Your task to perform on an android device: I want to find a Hotel in Edinburgh on the Ixigo app for a week to stay after my work presentation on 5th of January as it is one of my favorite travel destinations.
Image 0: 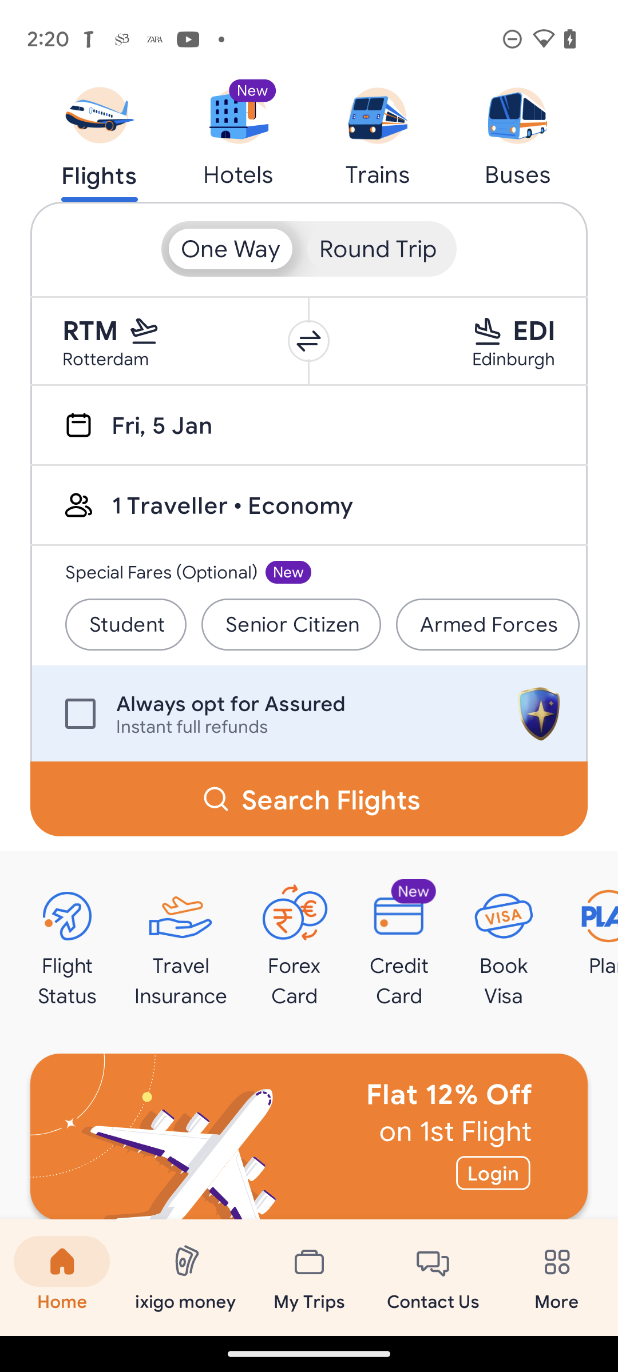
Click on the Hotels option.
Step 0: click (238, 115)
Image 1: 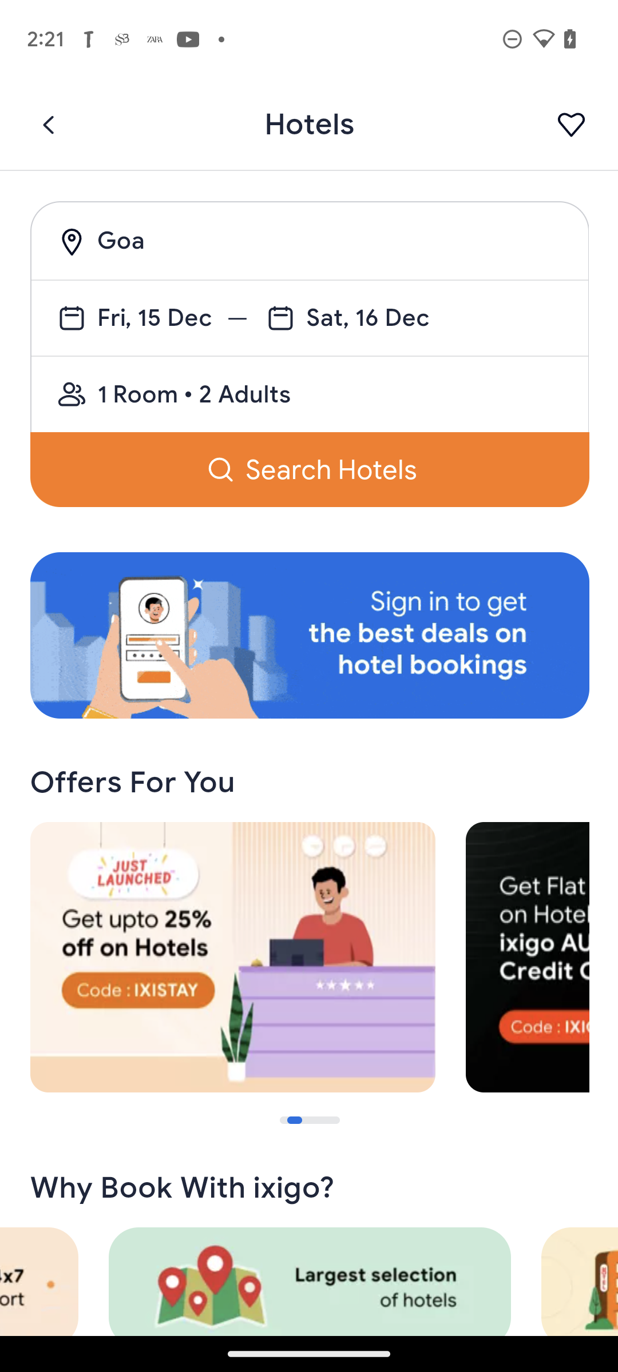
Click on the location pin icon.
Step 1: click (310, 707)
Image 2: 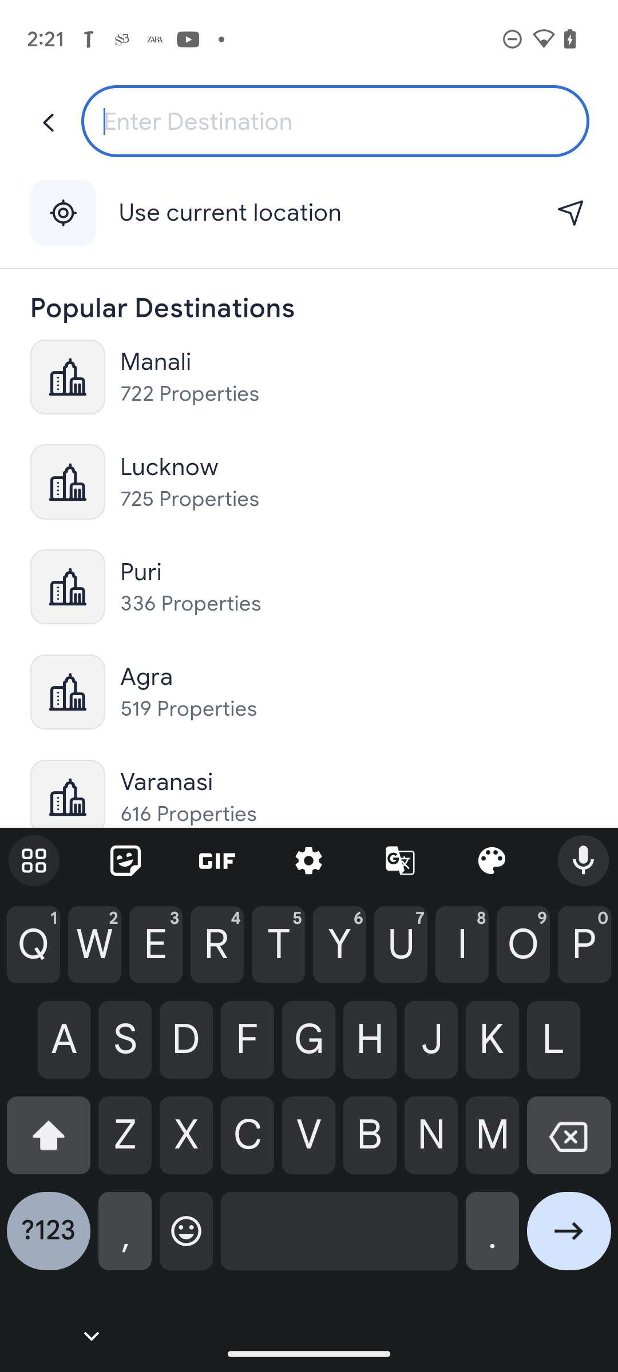
Enter Edinburgh in the textbox.
Step 2: type "Edinburgh"
Image 3: 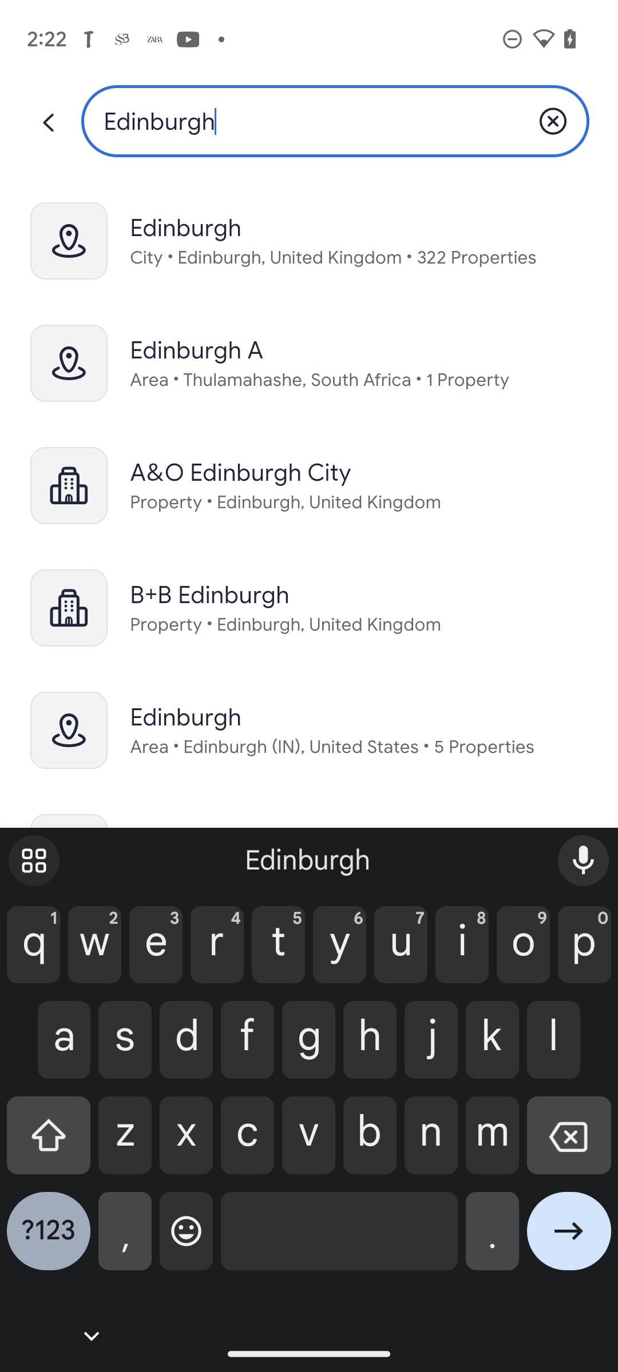
Click on the first suggestion.
Step 3: click (332, 228)
Image 4: 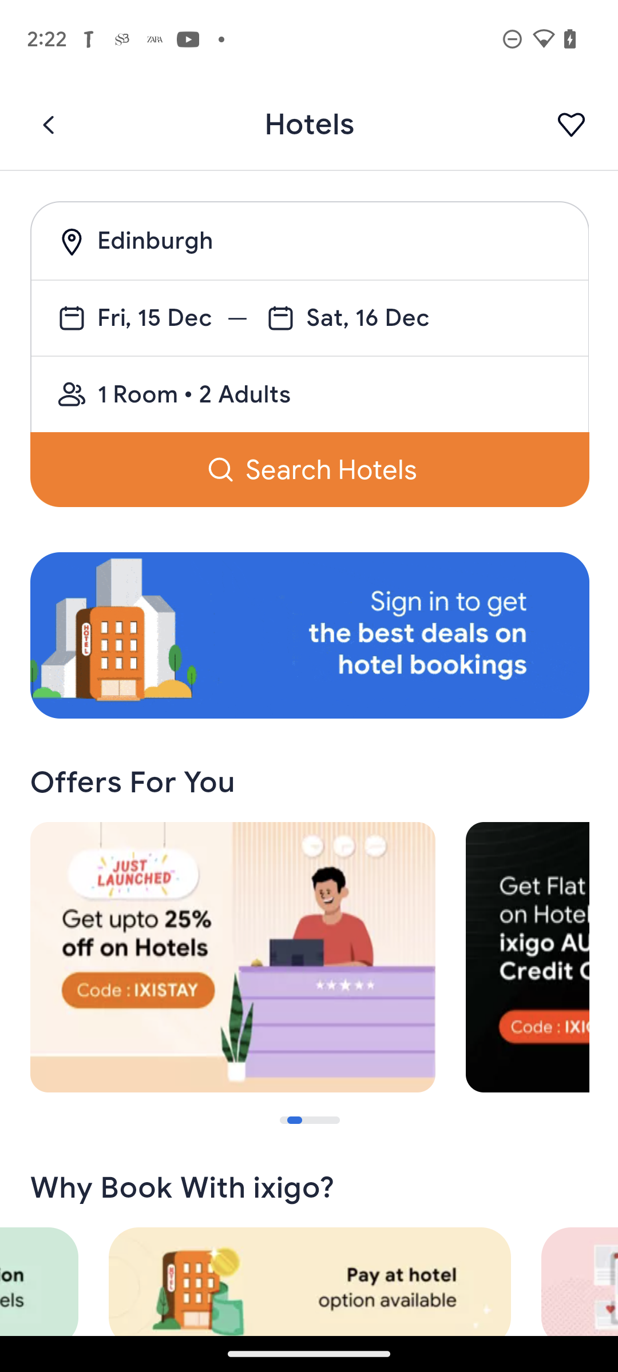
Click on the date selection option.
Step 4: click (154, 317)
Image 5: 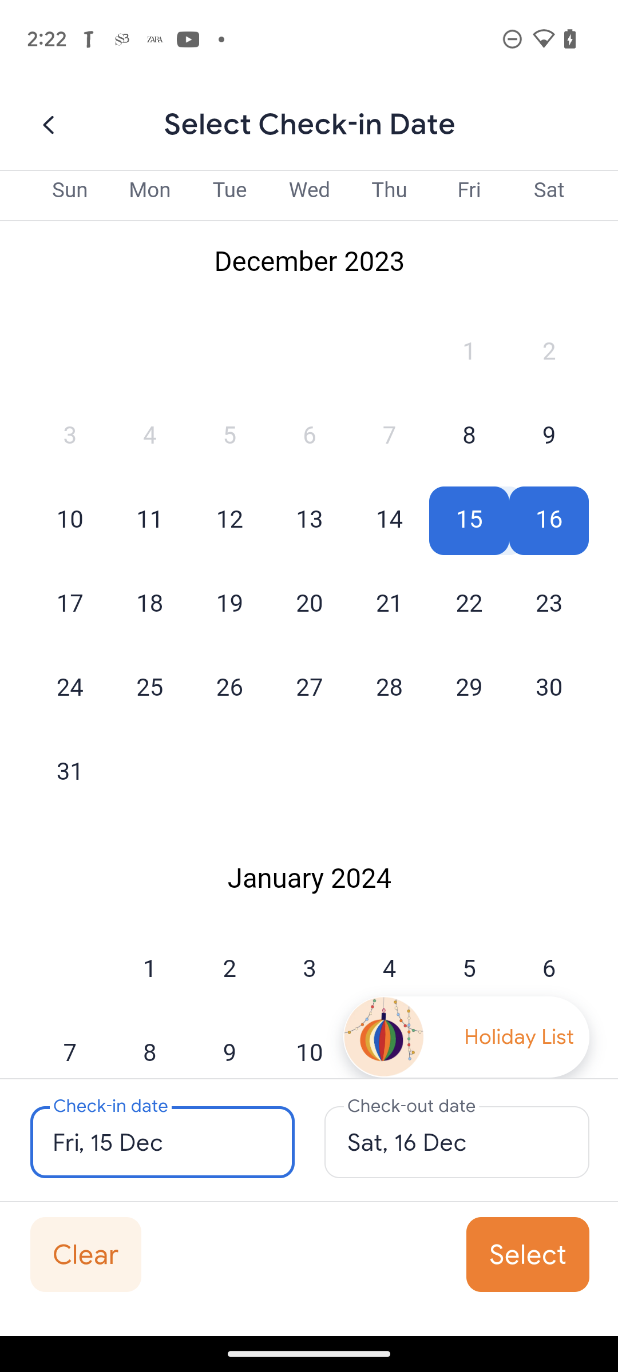
Click on 5th of January as check-in date.
Step 5: click (469, 970)
Image 6: 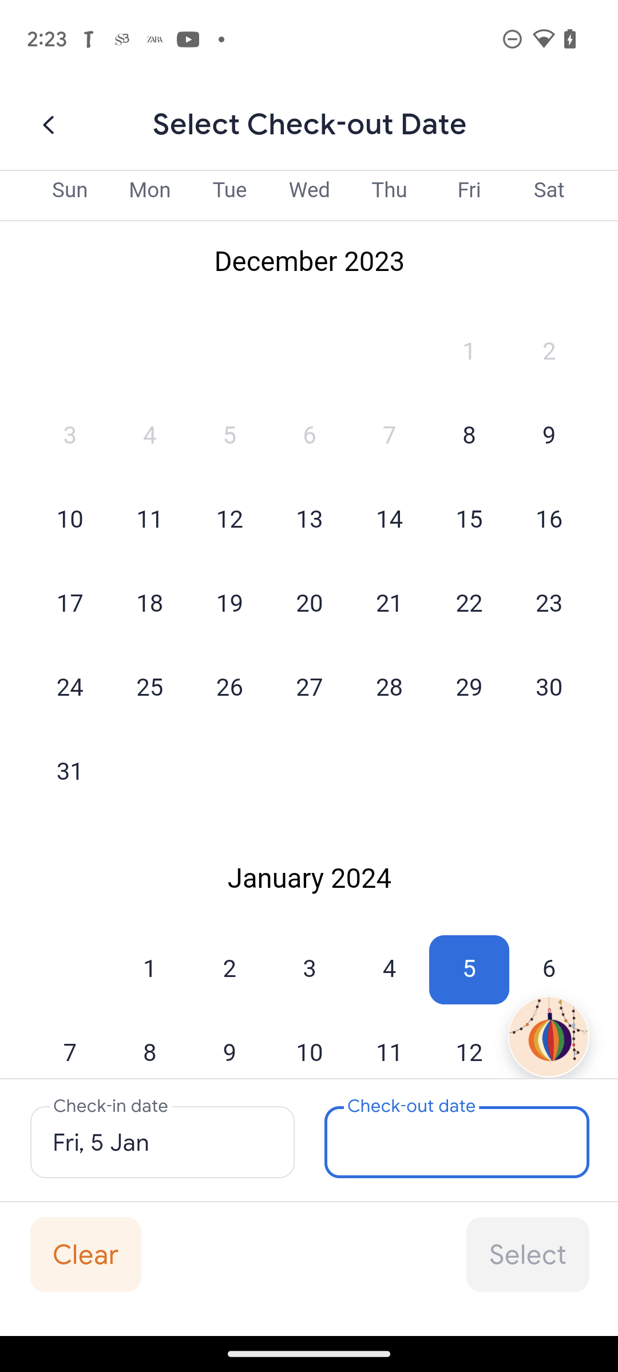
Click on 12th of January as check-out date.
Step 6: click (469, 1053)
Image 7: 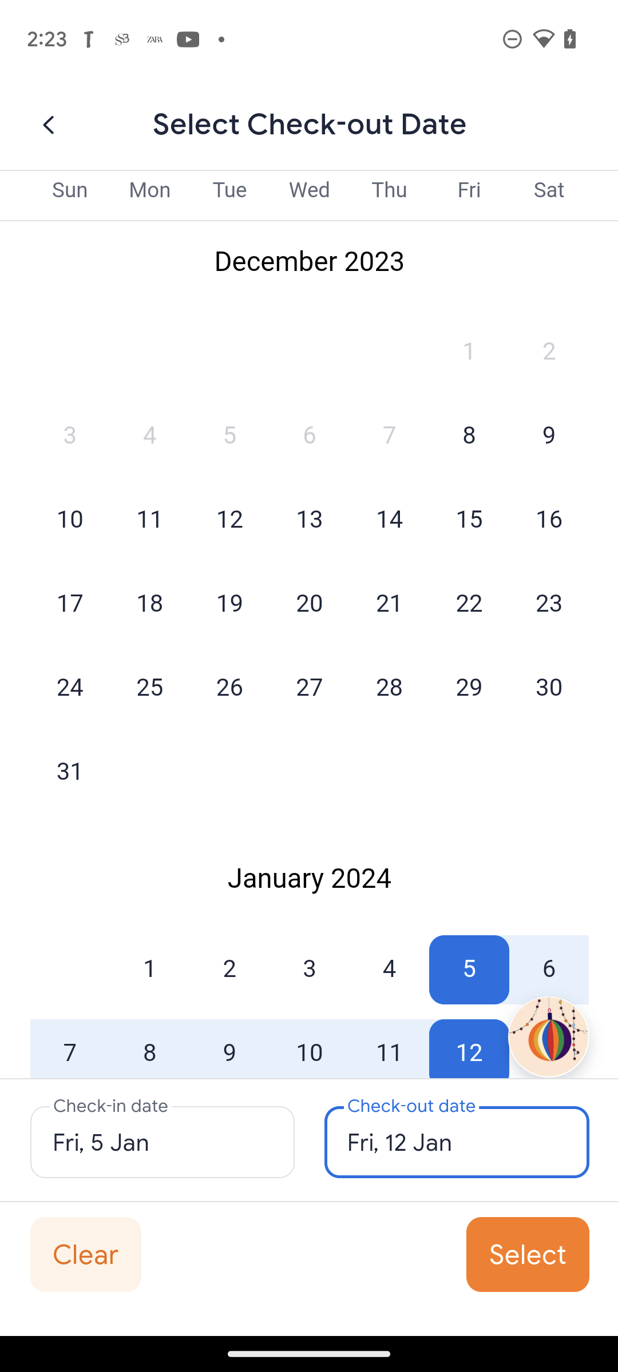
Click on the select button.
Step 7: click (548, 1221)
Image 8: 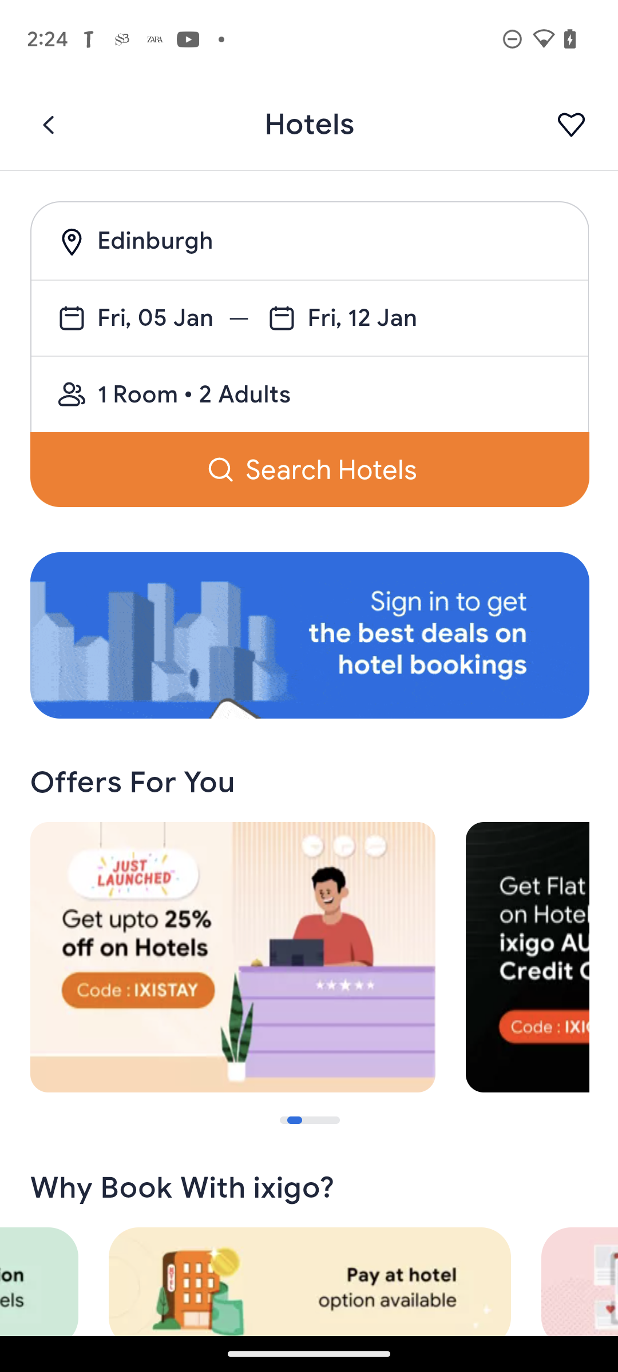
Click on the persons icon.
Step 8: click (193, 394)
Image 9: 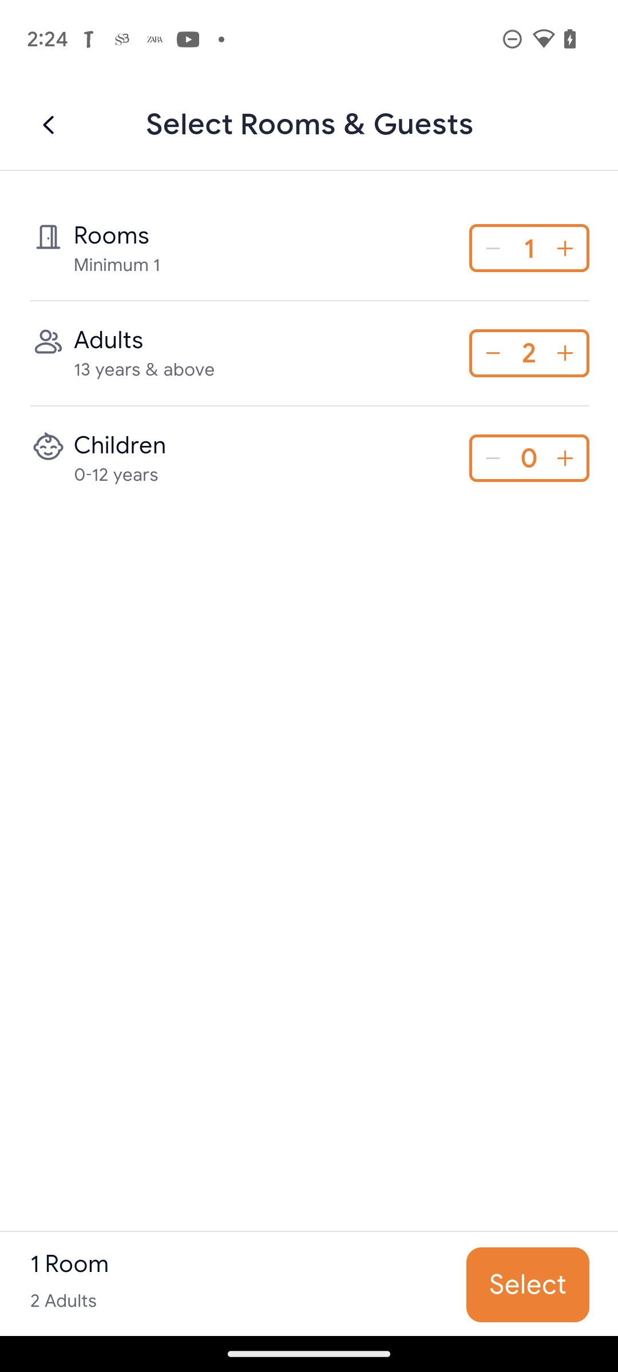
Click on the minus sign in front of Adults option.
Step 9: click (310, 707)
Image 10: 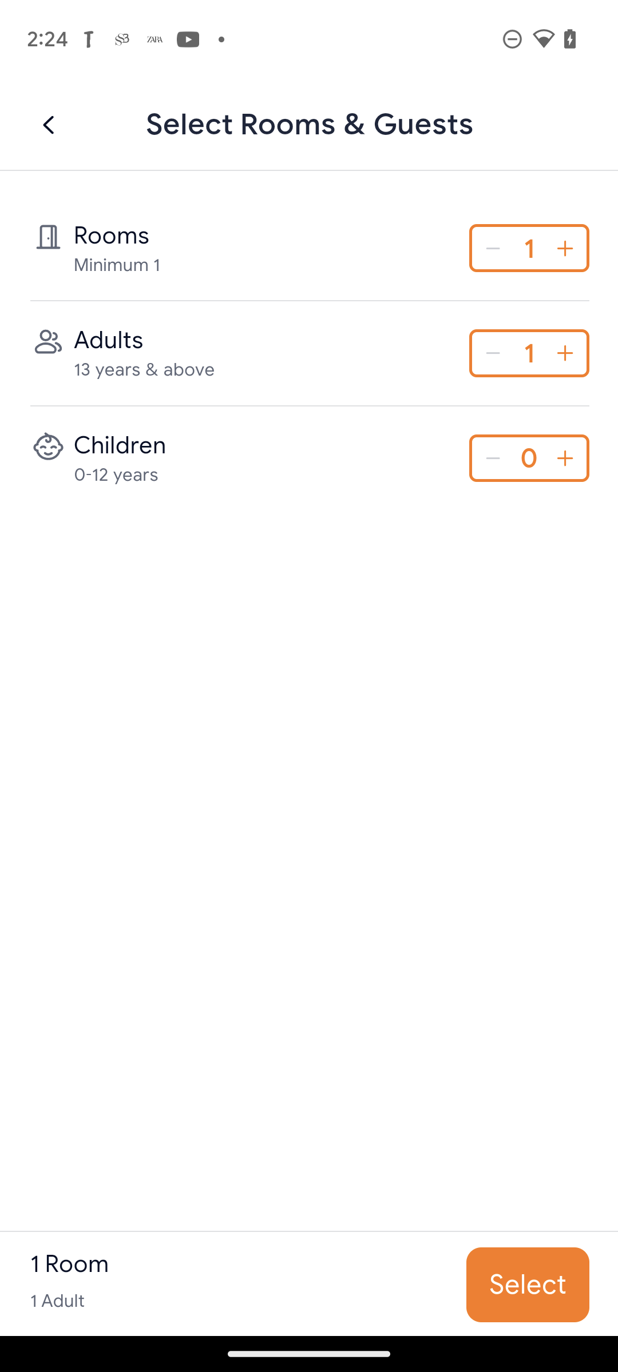
Click on the Select button.
Step 10: click (527, 1285)
Image 11: 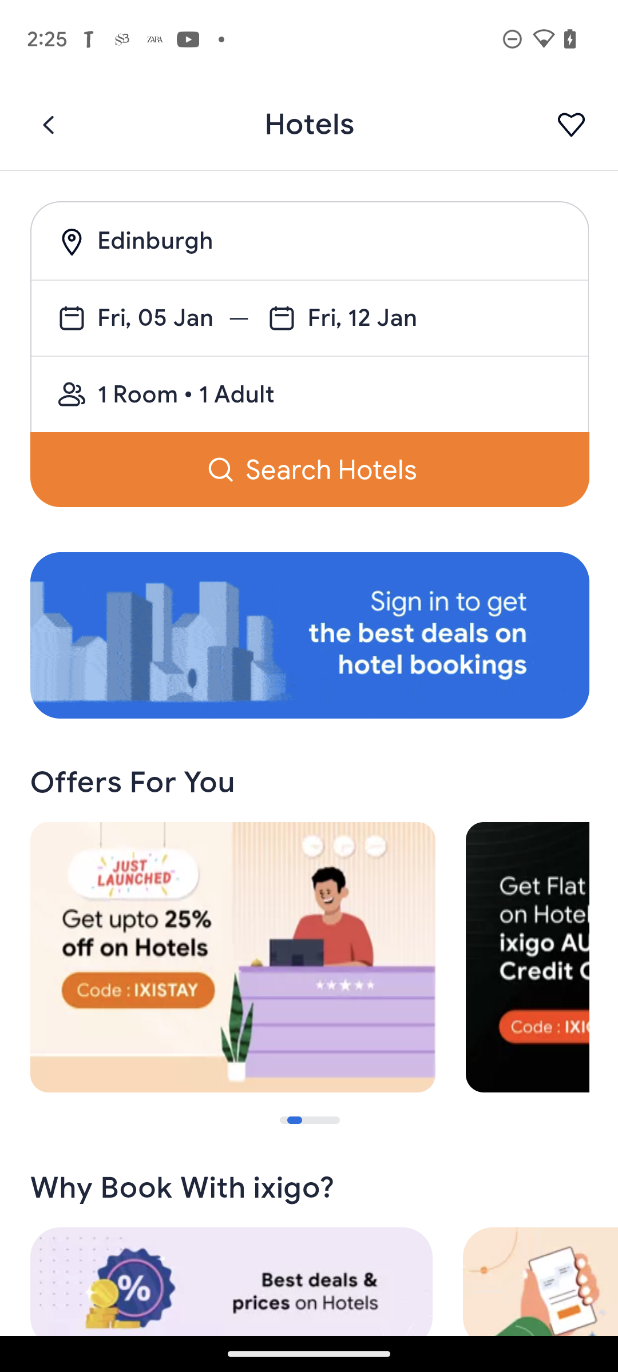
Click on the Search Hotels button.
Step 11: click (308, 469)
Image 12: 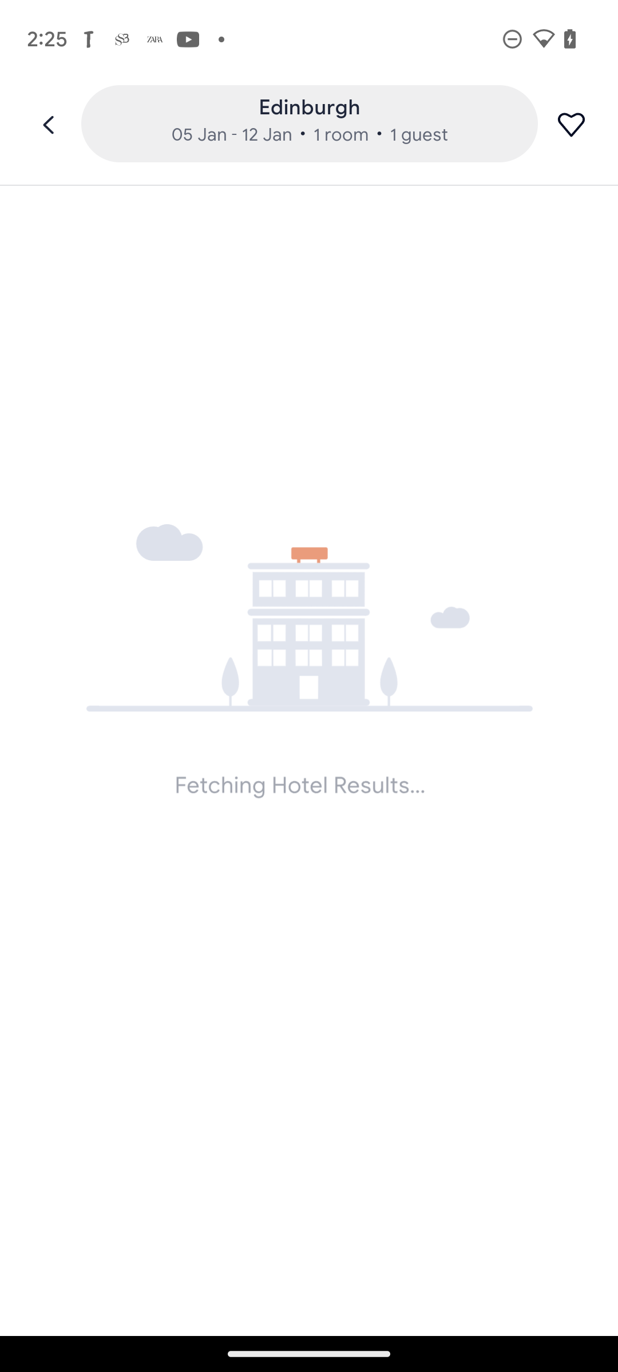
Click on the Search Hotels button.
Step 12: wait